Your task to perform on an android device: Change the Fitness with Yoga date to August 7, 2023.
Image 0: 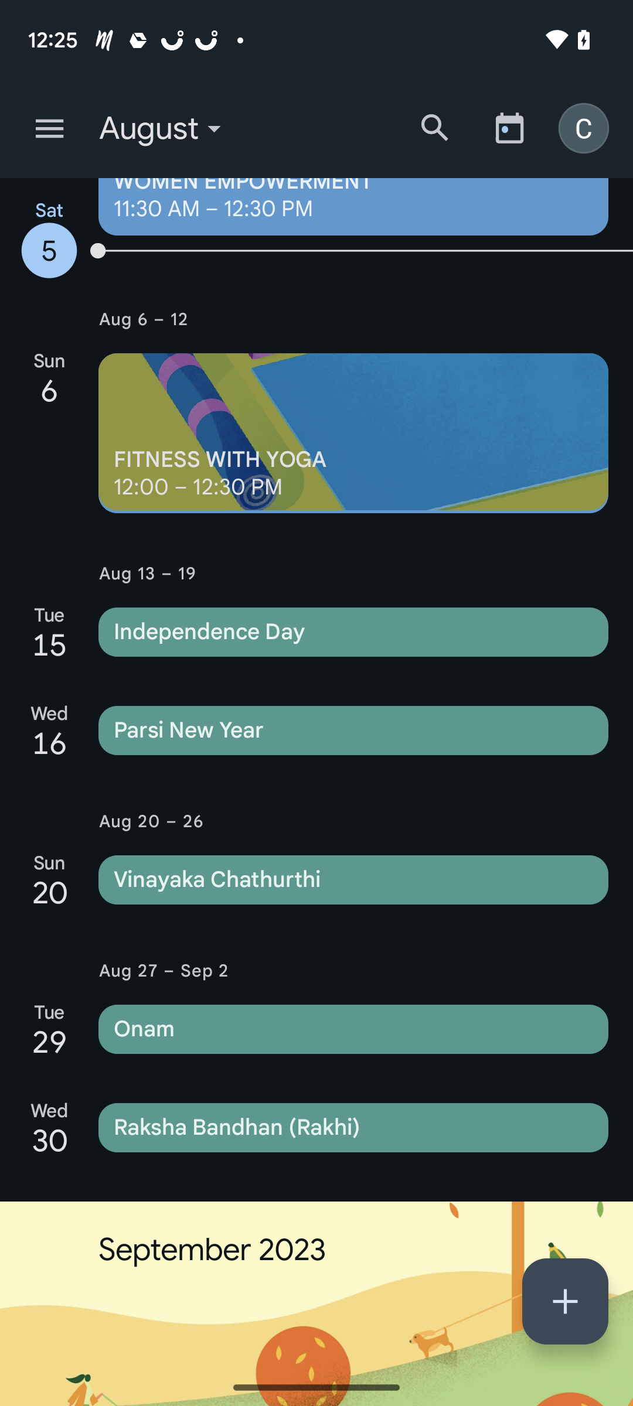
click on the event displayed on the screen
Step 0: click (353, 433)
Image 1: 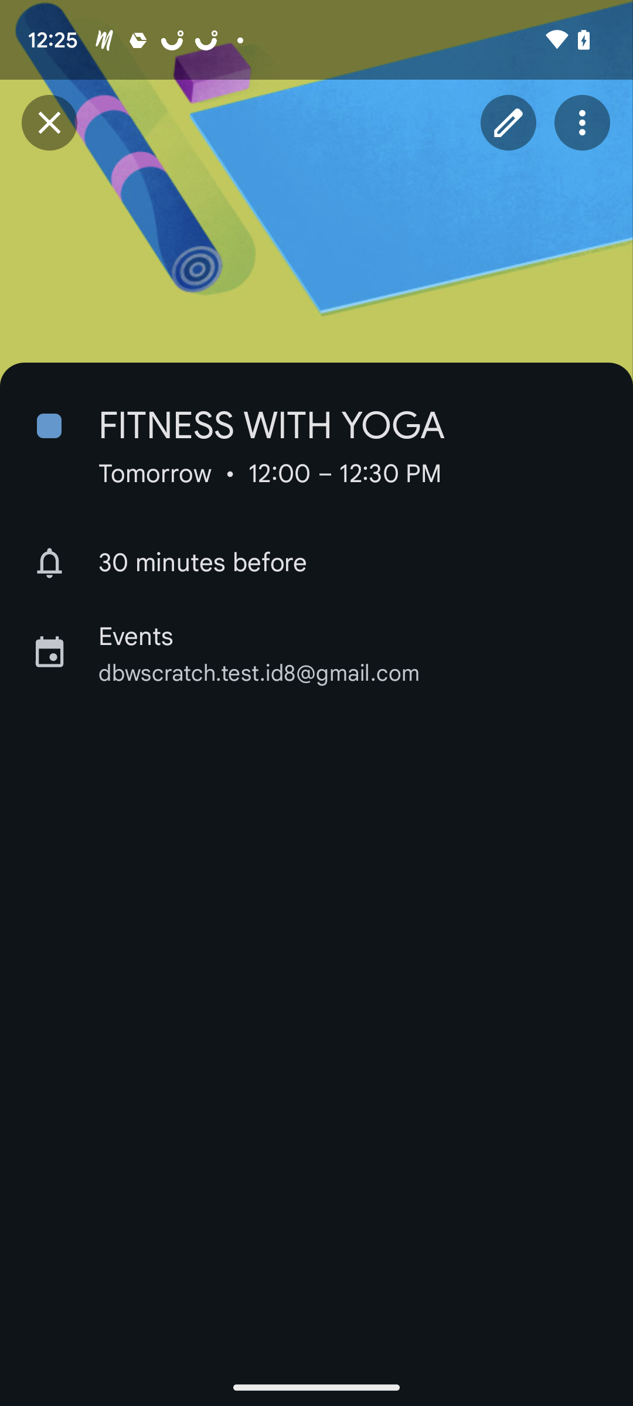
Click on the pen icon in the top-right corner.
Step 1: click (508, 122)
Image 2: 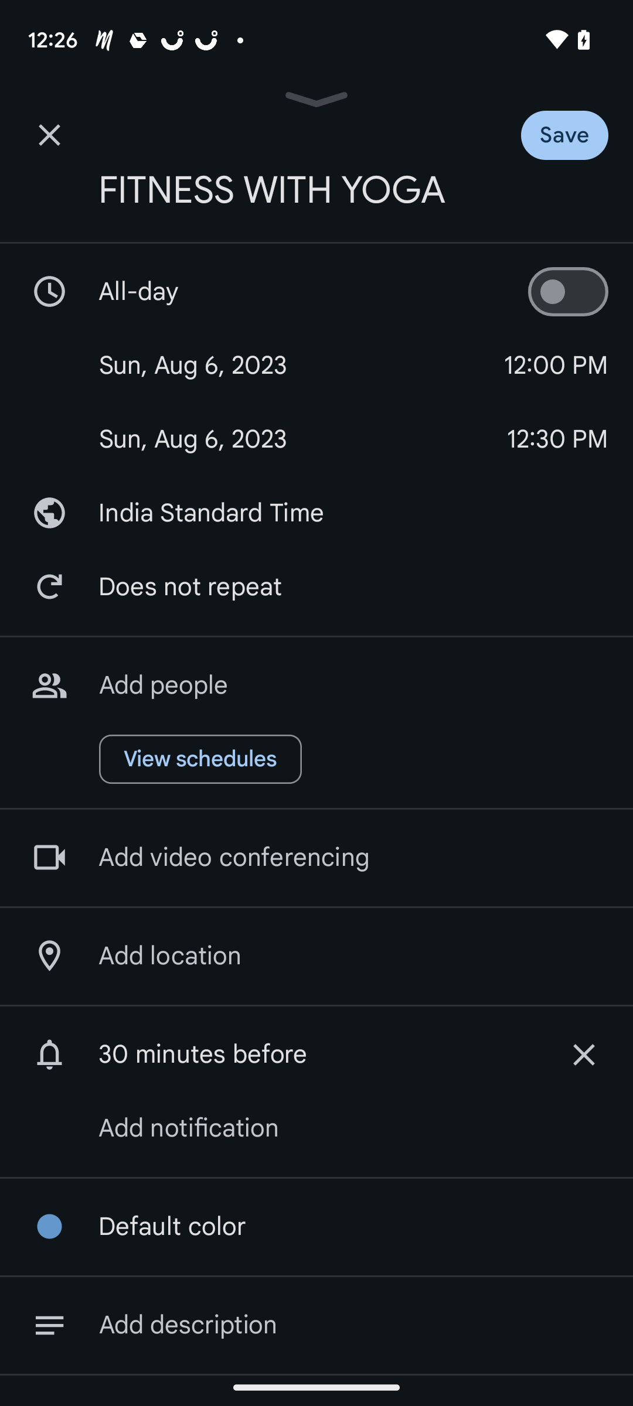
Click on the date.
Step 2: click (301, 365)
Image 3: 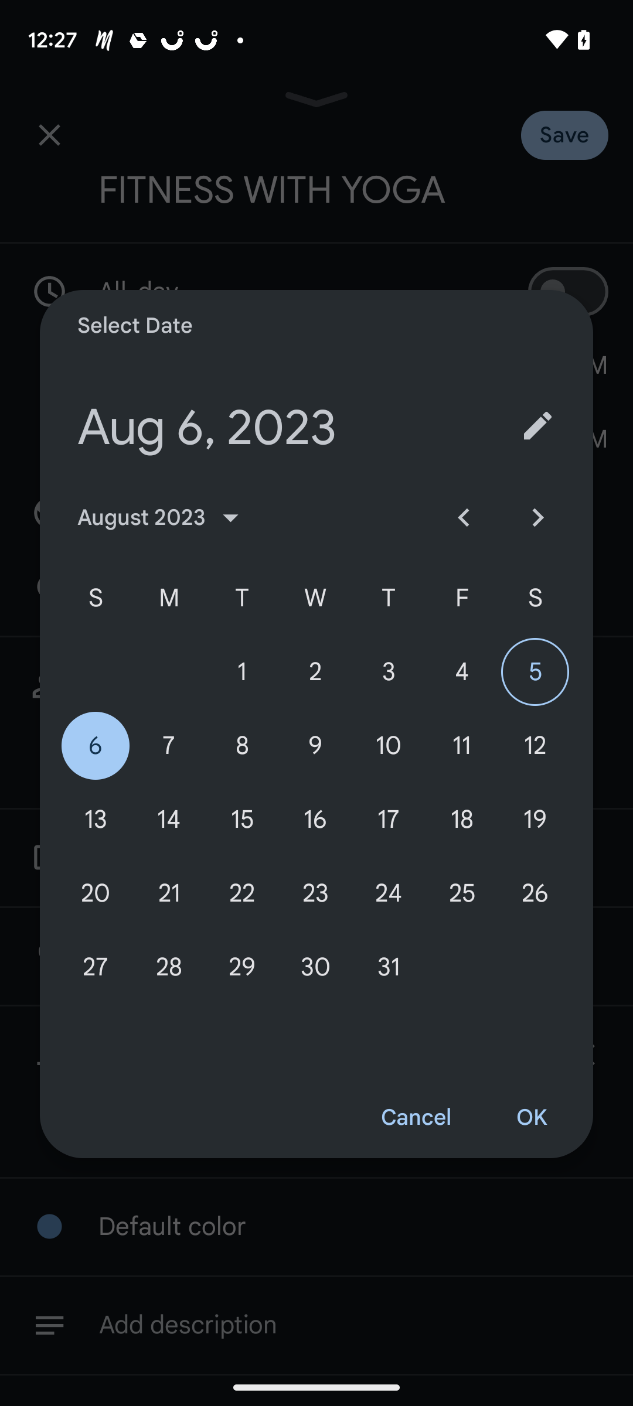
Select the date. 7th august
Step 3: click (168, 746)
Image 4: 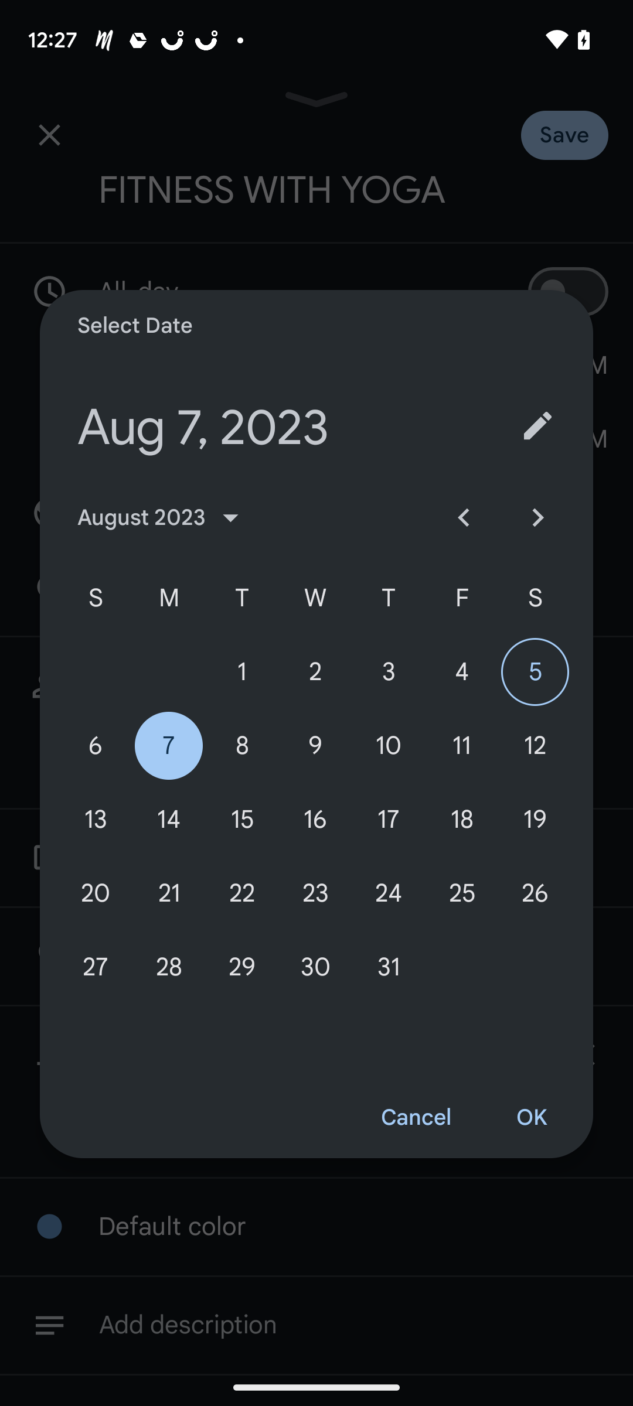
Click on OK at the bottom right of the calendar.
Step 4: click (531, 1118)
Image 5: 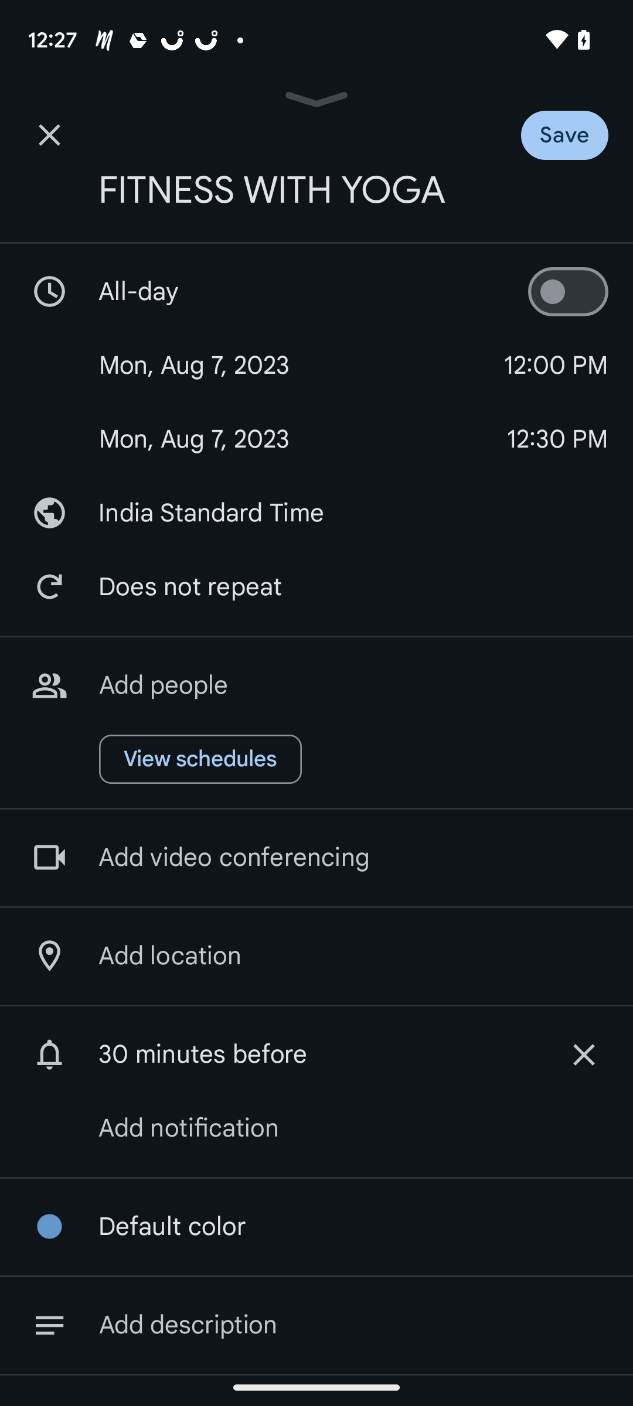
Click on Save at the top-right corner of the screen.
Step 5: click (509, 128)